Your task to perform on an android device: I would like to share this reminder of learning new languages ​​with my husband at gmail id victoriversen@example.com
Image 0: 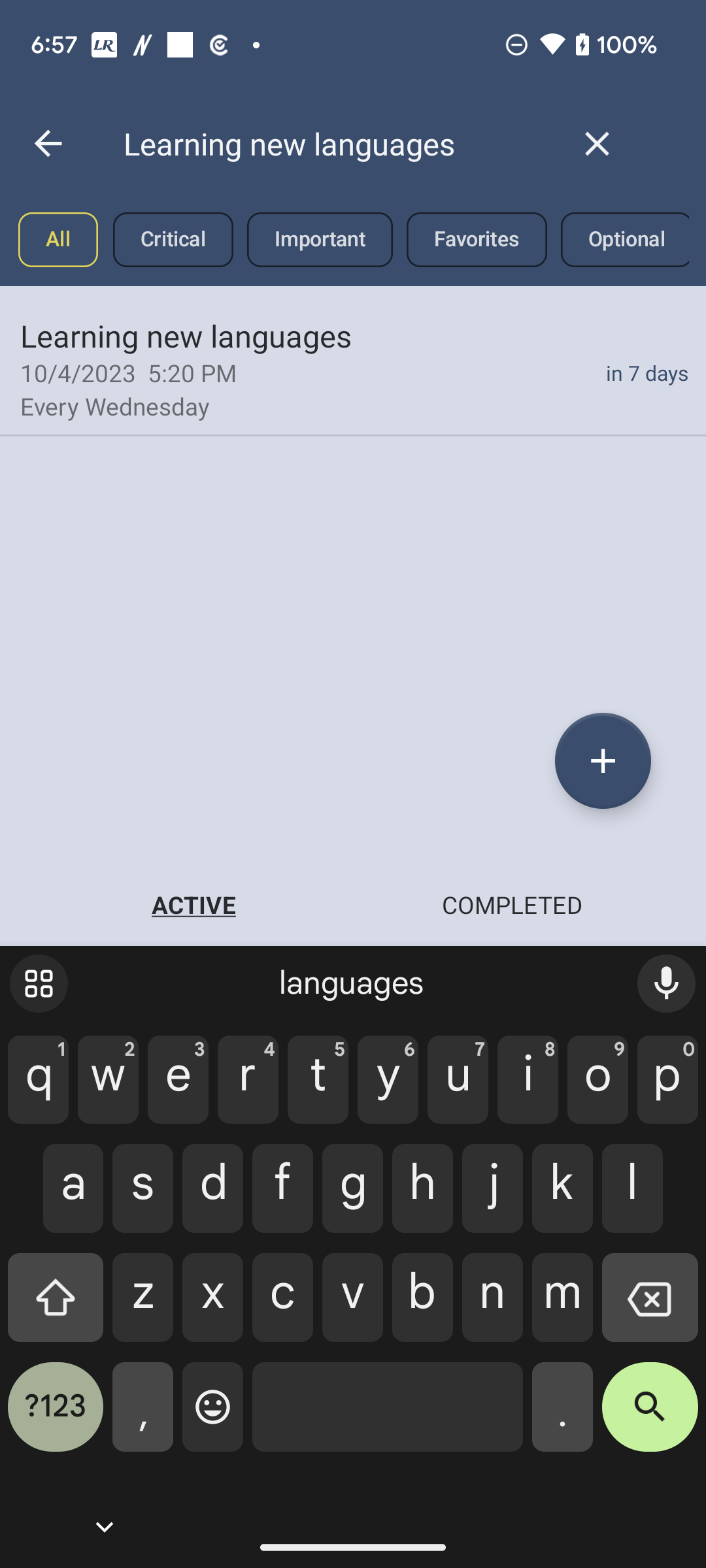
Click on the learning new languages reminder
Step 0: click (363, 393)
Image 1: 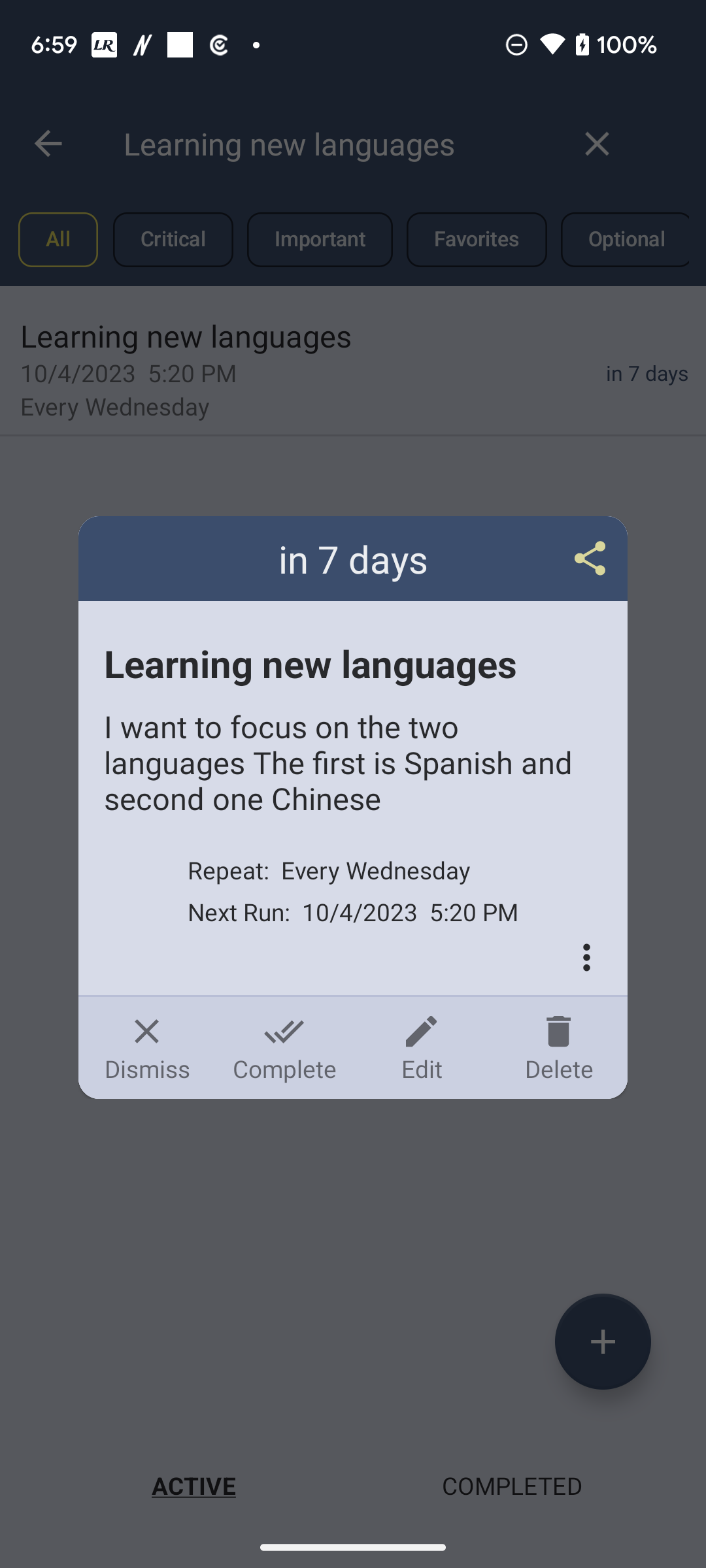
Click on the share icon 
Step 1: click (353, 559)
Image 3: 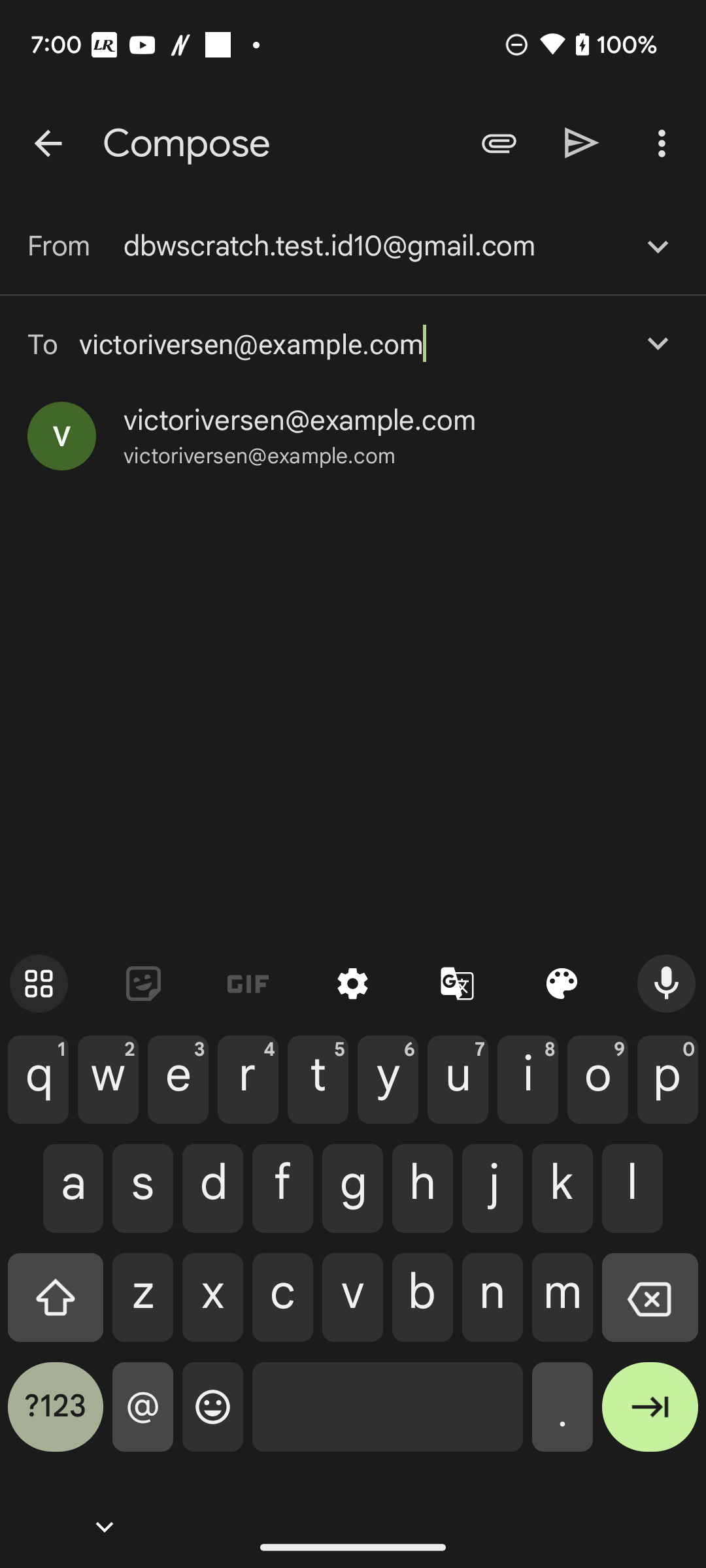
Click on the victoriversen@example.com option 
Step 3: click (401, 446)
Image 4: 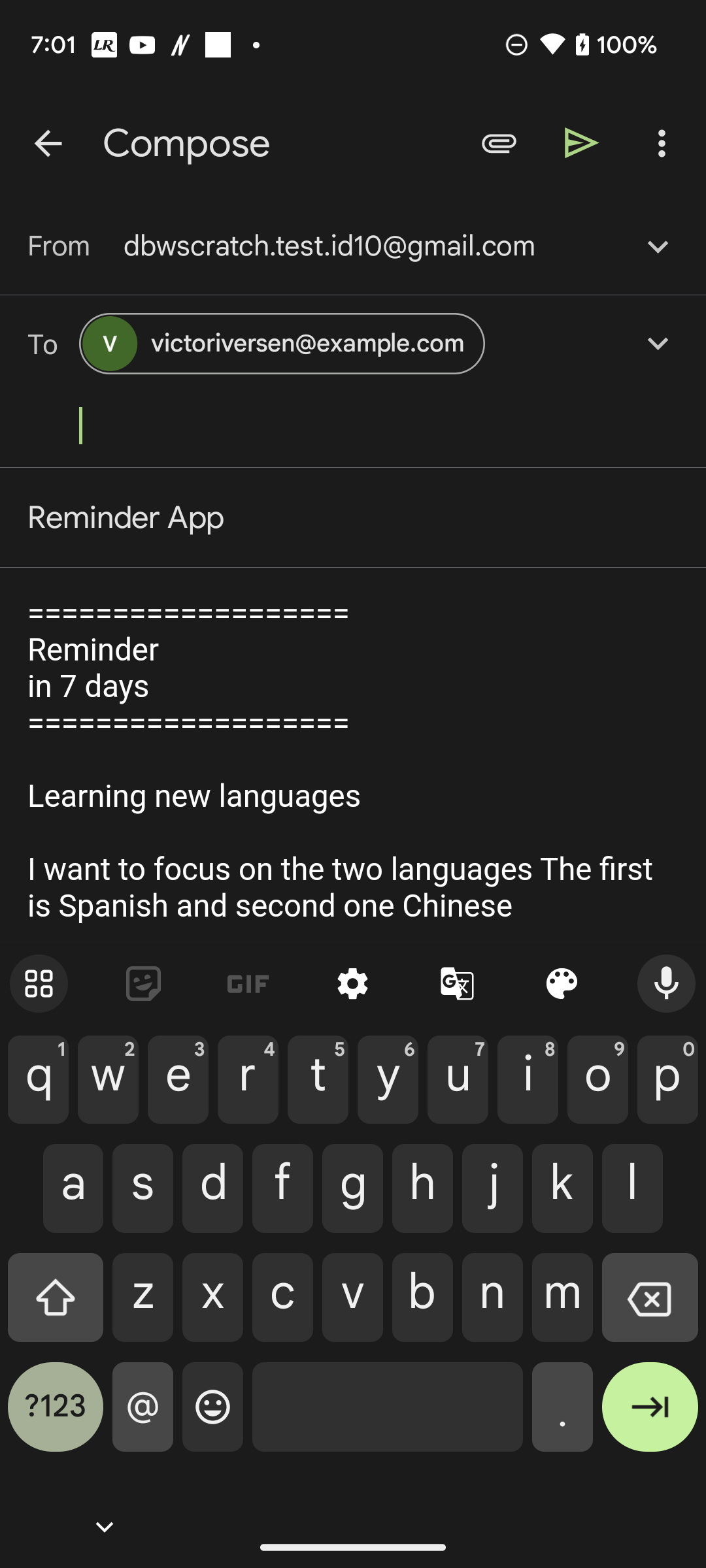
Click on the right arrow at the top of the screen
Step 4: click (582, 142)